Your task to perform on an android device: Share the video RECAIDAS - HENRIQUE E JULIANO with my brother through the Gmail app.
Image 0: 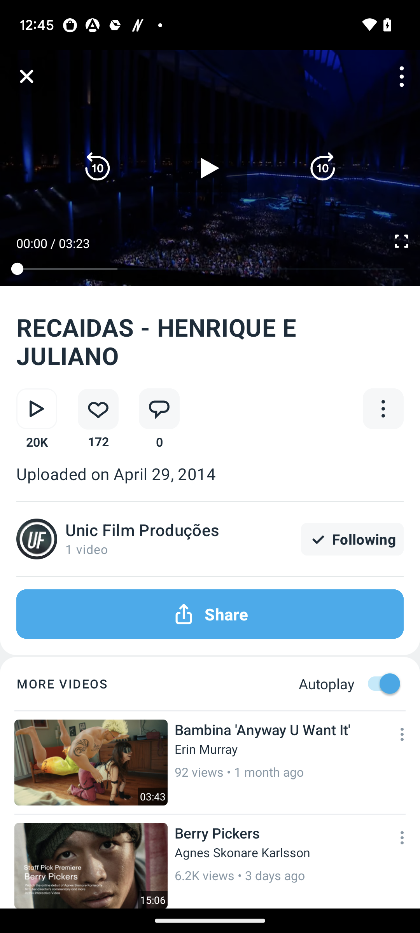
Click on the Share option 
Step 0: click (210, 614)
Image 1: 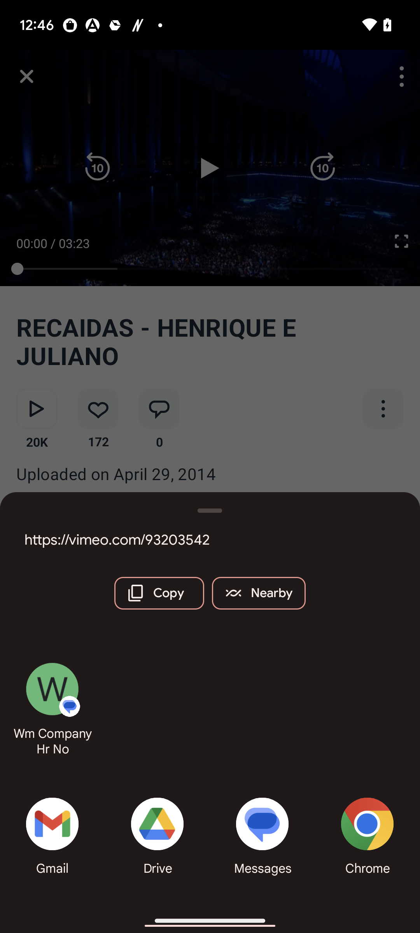
Click on the Gmail app
Step 1: click (52, 824)
Image 2: 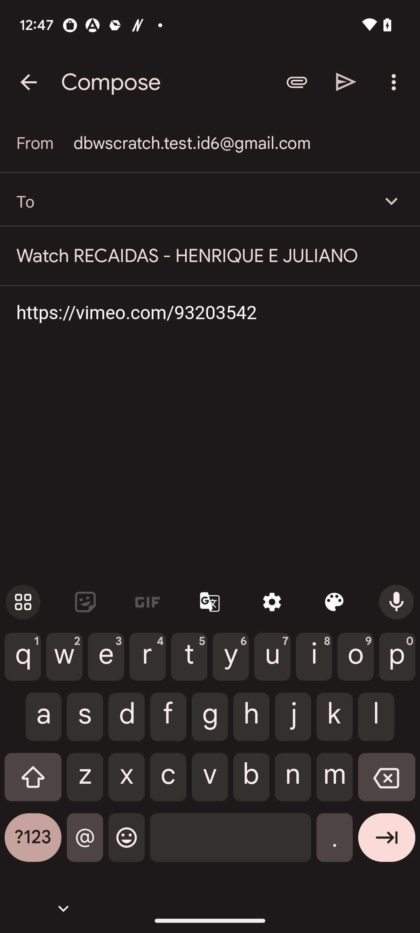
Add Recipient tiago121@gmail.com
Step 2: type "tiago121@gmail.com"
Image 3: 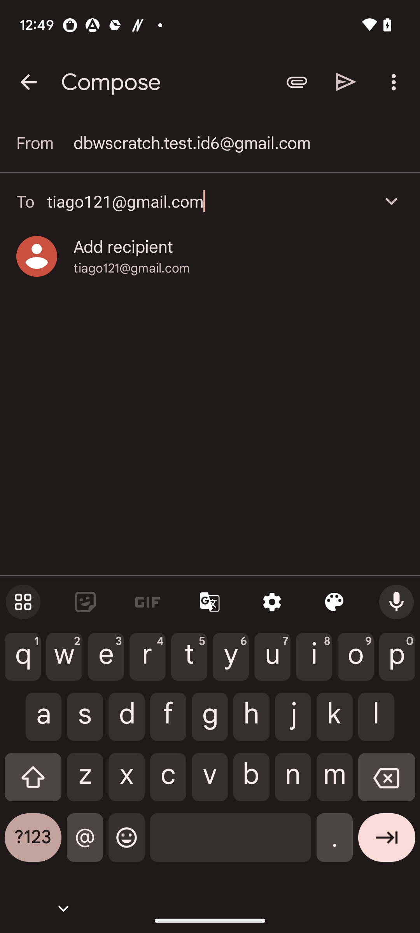
Click on the send button at the top right corner of the screen
Step 3: click (346, 82)